Your task to perform on an android device: The road is blocked because of construction work. Reset the stopwatch
Image 0: 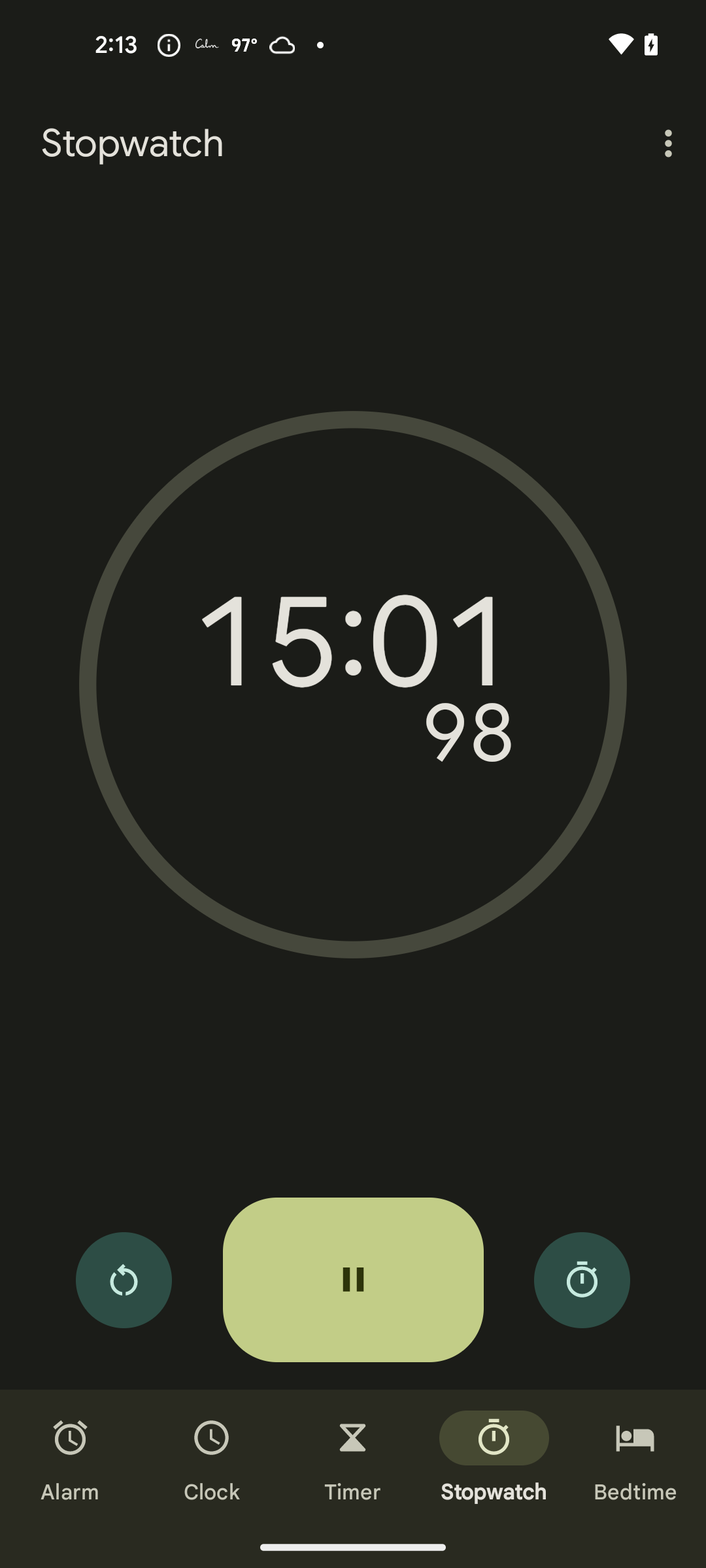
Click on the reset icon at the bottom left
Step 0: click (124, 1280)